Your task to perform on an android device: I am satisfied with my song recording. Save the recording in the Voice Recorder-URecorder app.
Image 0: 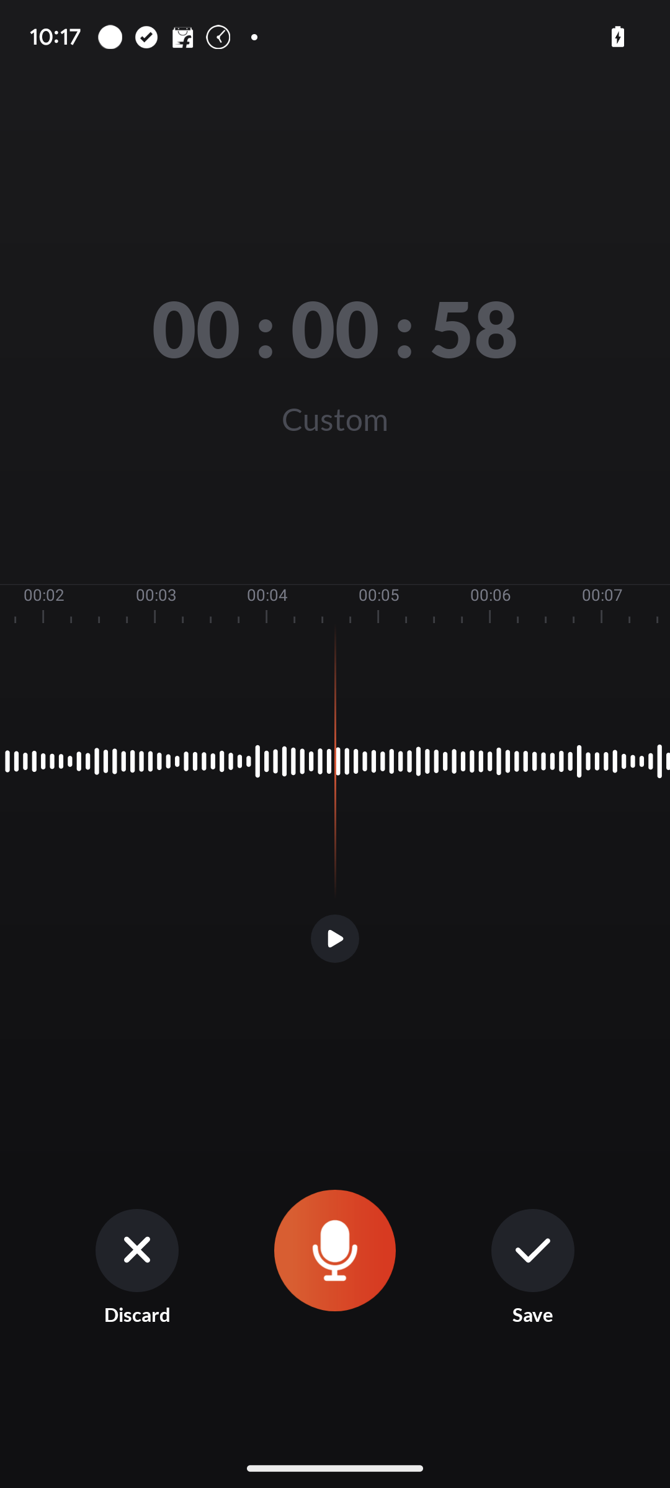
Click on the save button.
Step 0: click (533, 1251)
Image 1: 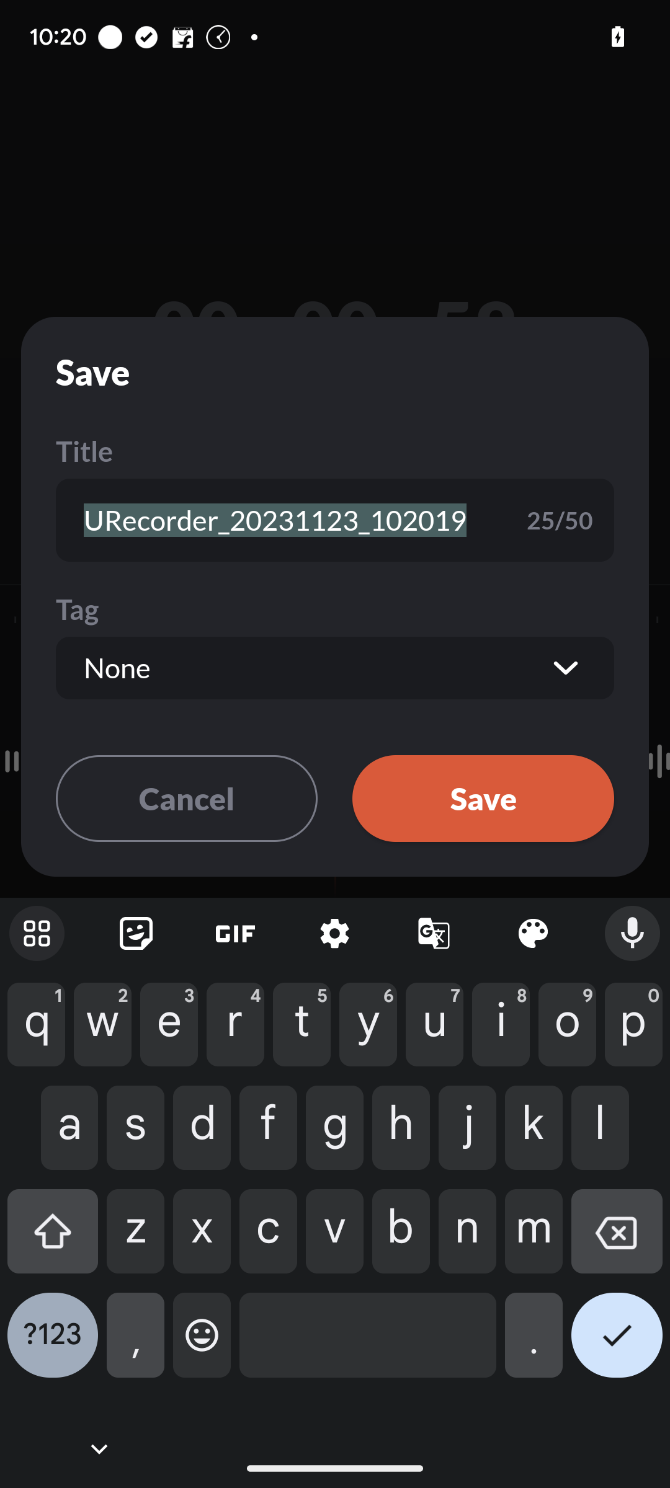
Select the save button.
Step 1: click (483, 798)